Your task to perform on an android device: I want to do a change in 6 AM alarm, because I also want to add label in this alarm so set Morning walk as the label of this alarm.
Image 1: 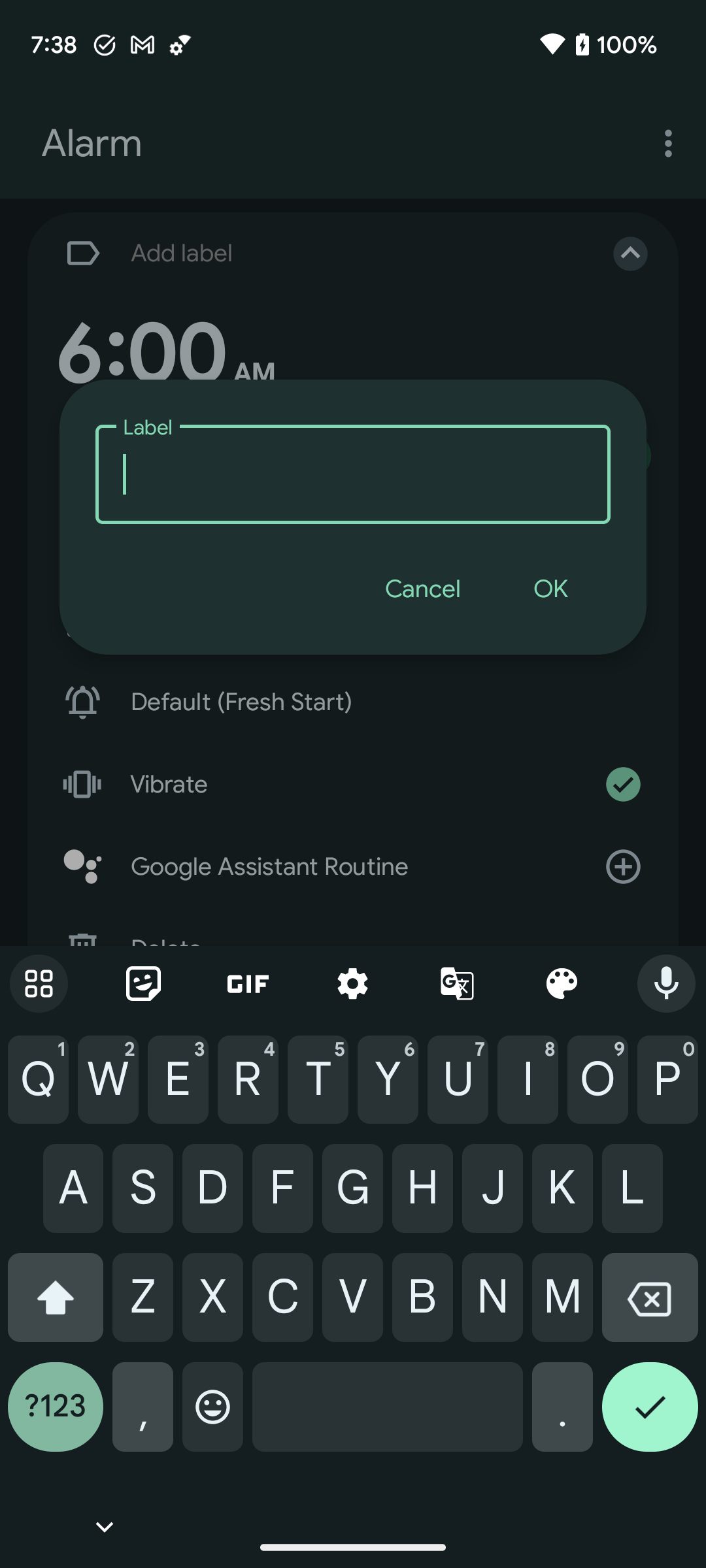
Type Morning walk in the Label section.
Step 1: type "Morning walk"
Image 2: 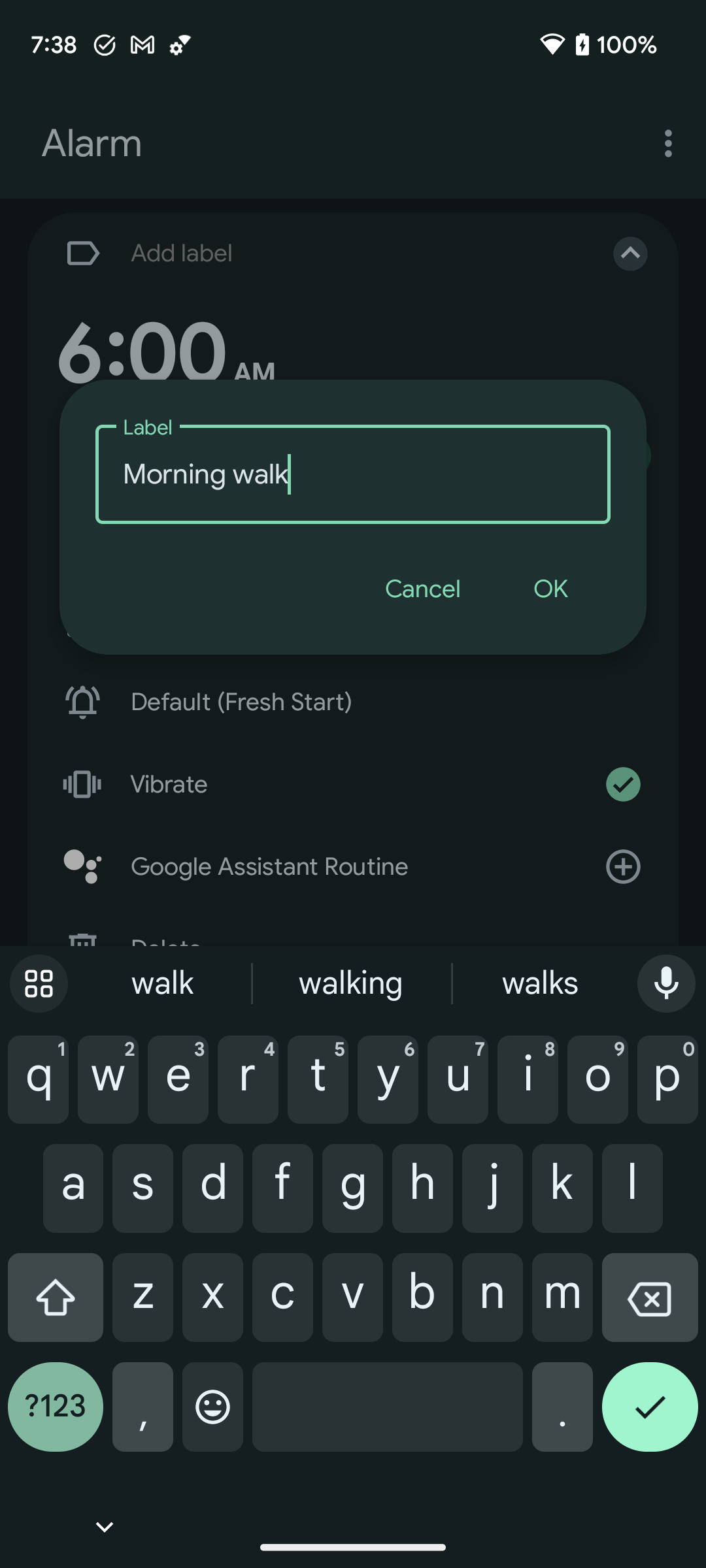
Click on the OK button to set this label for this alarm
Step 2: click (550, 589)